Your task to perform on an android device: Before purchasing Harden 1000 grams (1KG) Professional Stoning Hammer, Forged Fine Grain Carbon Steel Hammer I want to read reviews of this hammer, so view all reviews of this hammer in the Amazon app.
Image 0: 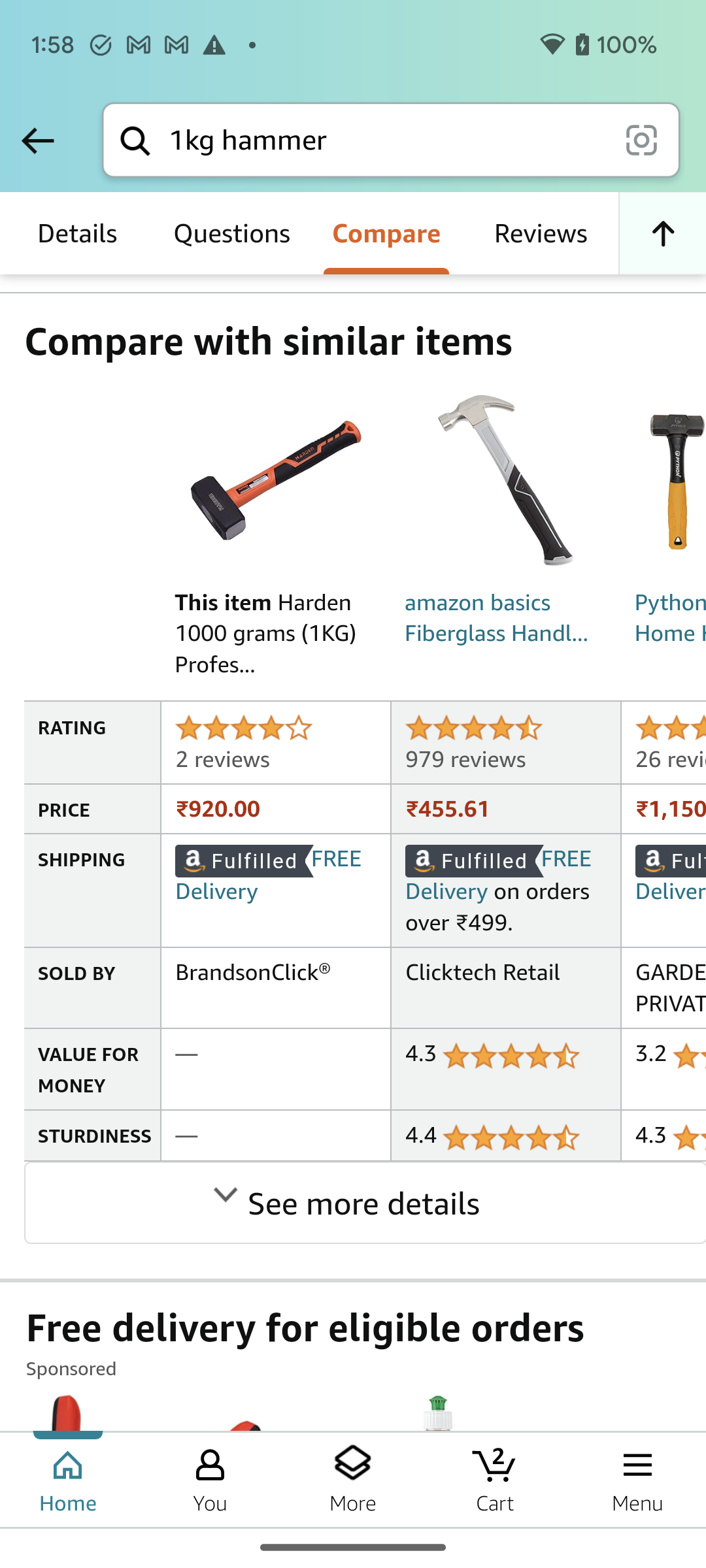
Click on the Reviews section of this hammer to view the review of this hammer.
Step 0: click (540, 233)